Your task to perform on an android device: The double-sided belted jacket looks good and will suit her very well, but the price seems to be a little high compared to the prices of similar products. You can find a better deal in the Zara app.
Image 0: 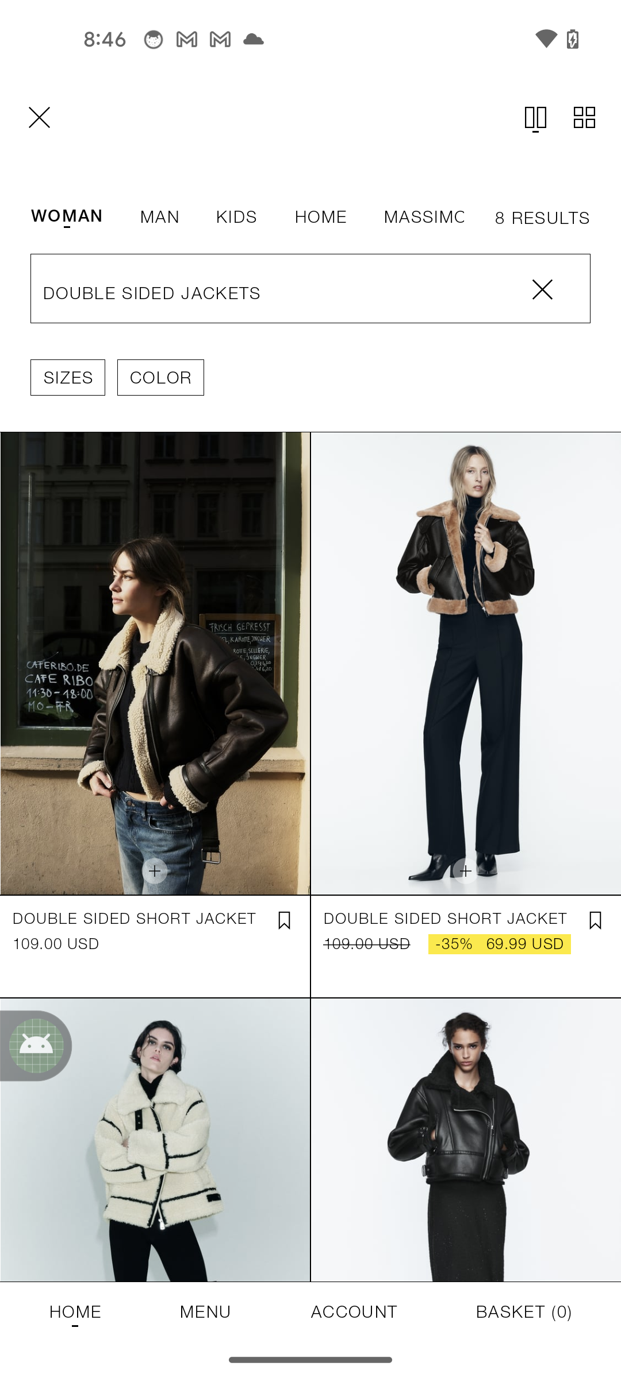
Swipe up for the double-sided belted jacket
Step 0: scroll down
Image 1: 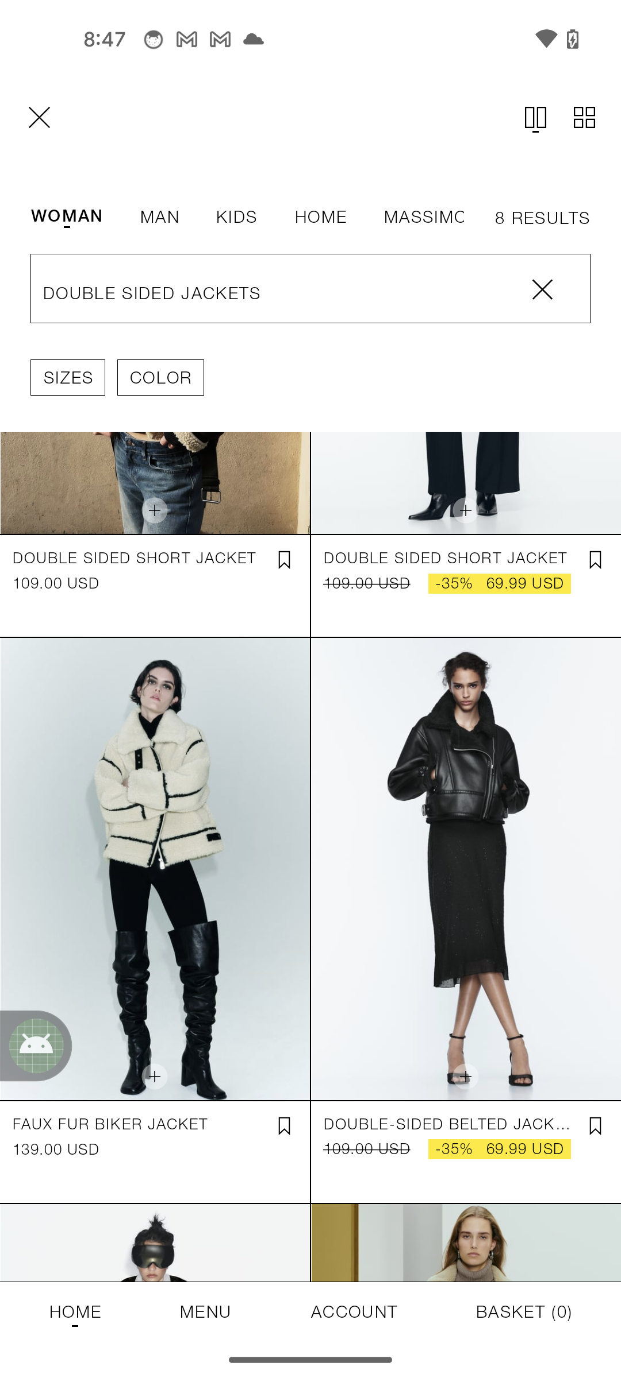
Click on the double-sided belted jacket
Step 1: click (464, 853)
Image 2: 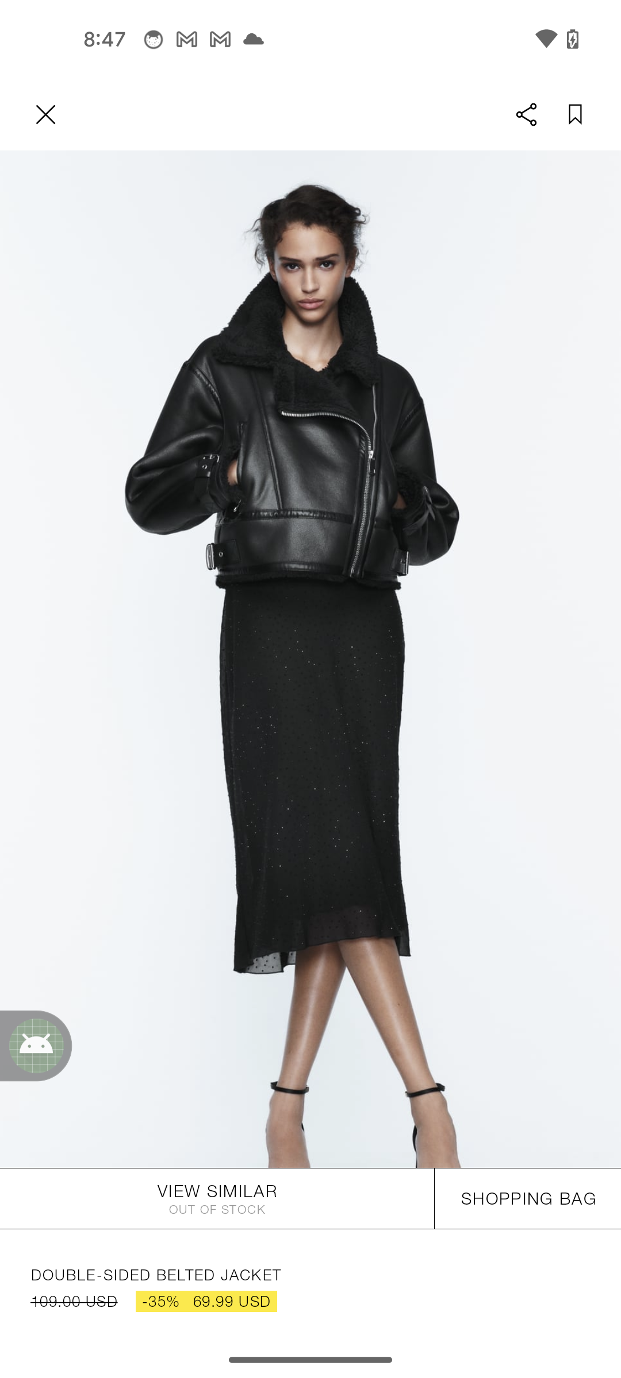
Click on the VIEW SIMILAR button
Step 2: click (217, 1191)
Image 3: 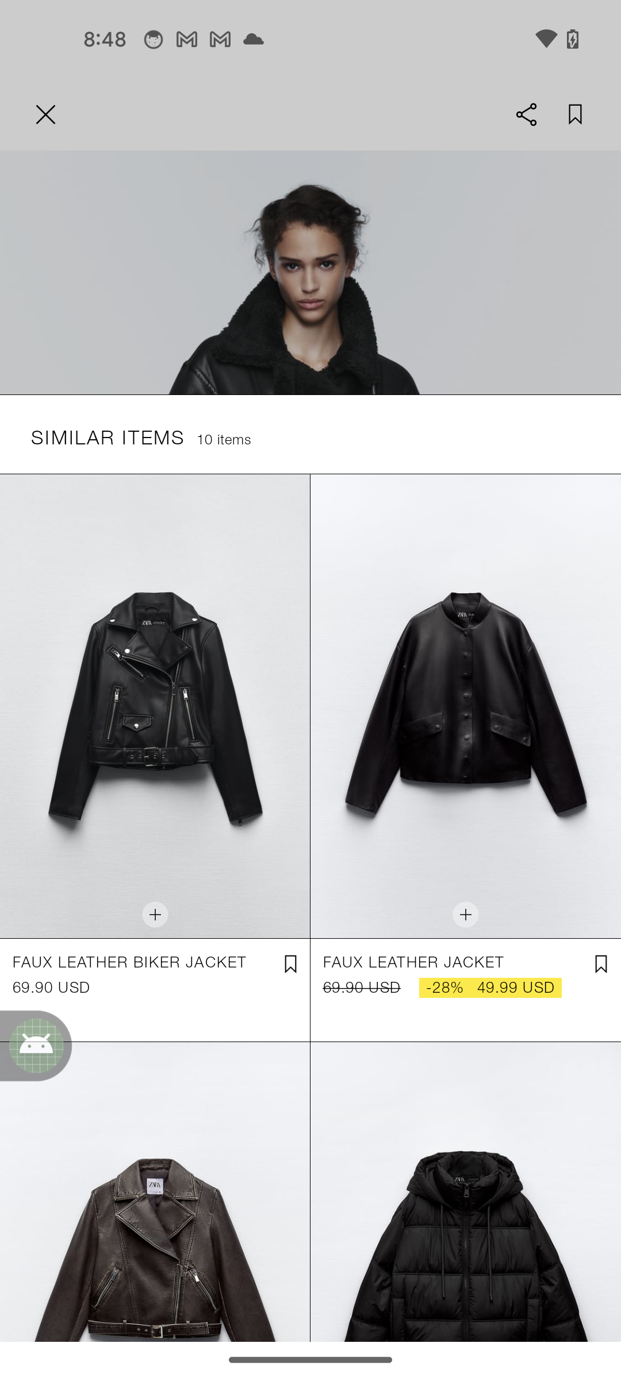
Swipe up for similar products for the comparison
Step 3: scroll down
Image 5: 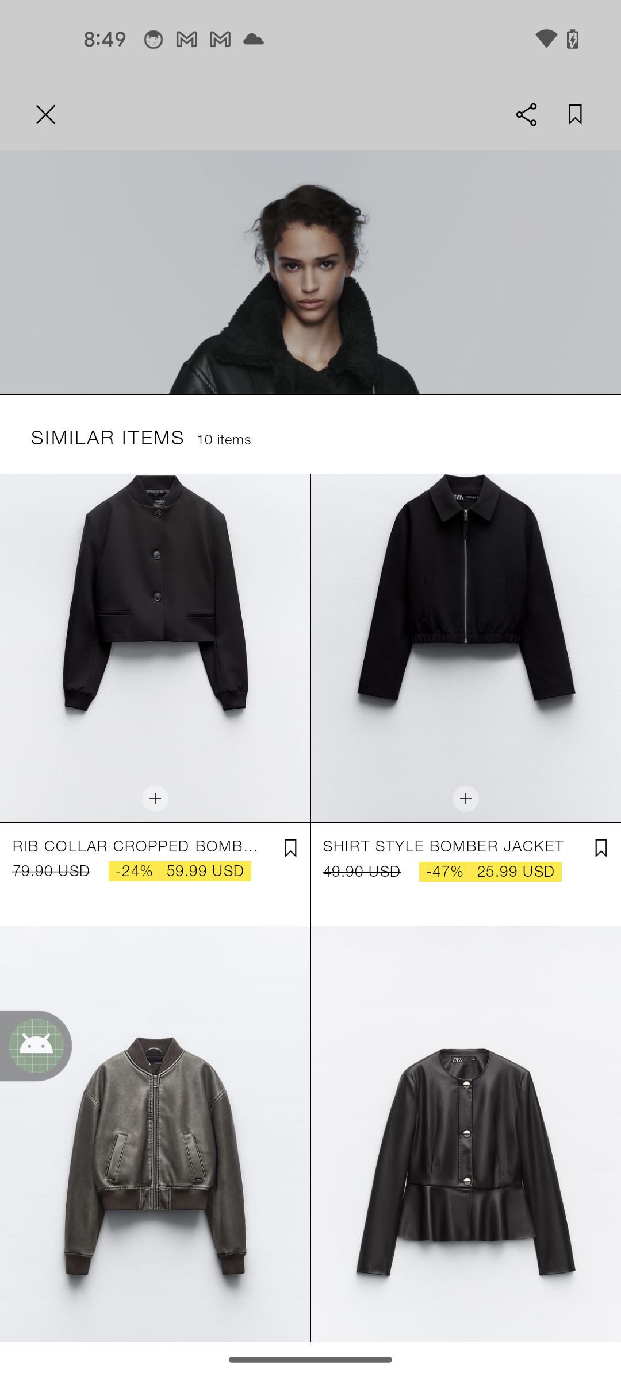
Swipe up for similar products for the comparison
Step 5: scroll down
Image 6: 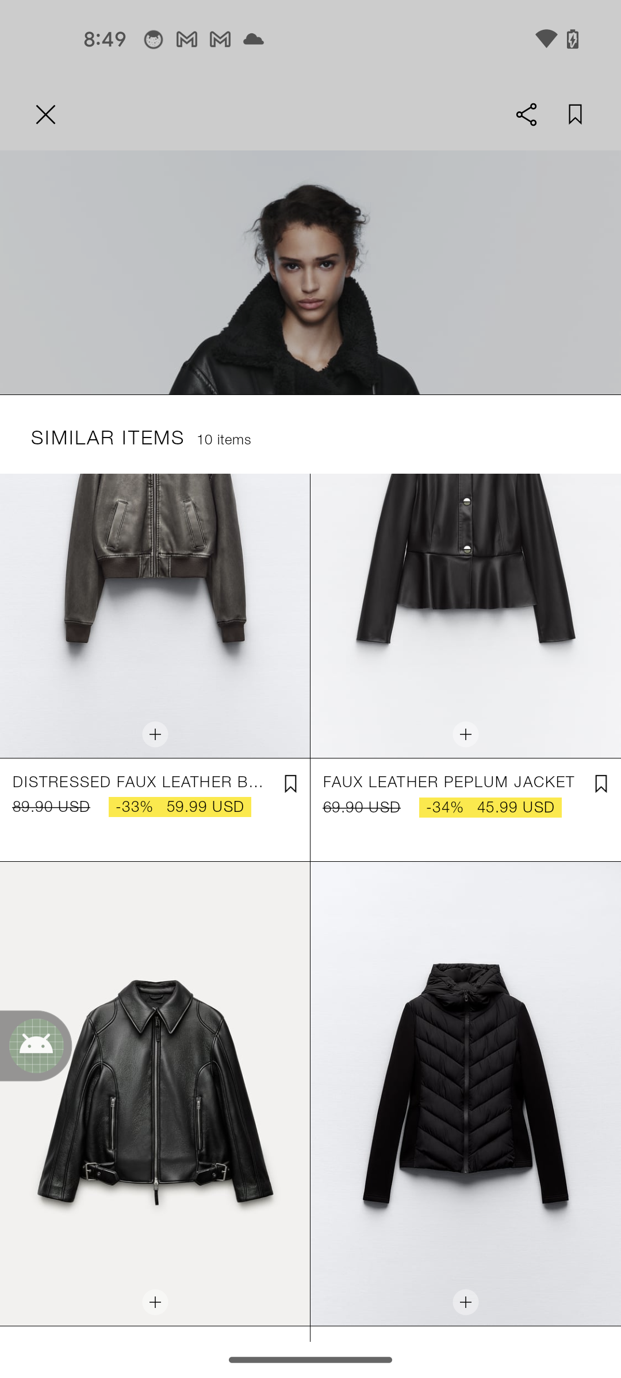
Swipe up for similar products for the comparison
Step 6: scroll down